Your task to perform on an android device: I am in a quiet little hurry and can't proceed with the buying formalities. Save the men's casual long-sleeve button-down shirts for future buying in the Groupon app.
Image 0: 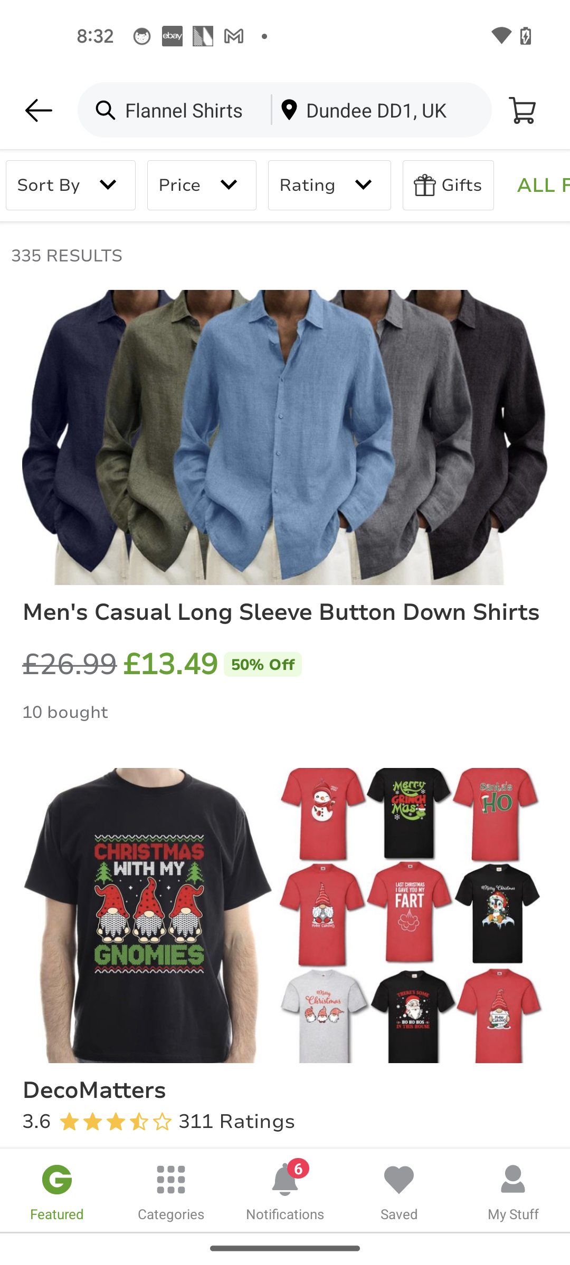
Click on  the men's casual long-sleeve button-down shirts
Step 0: click (285, 685)
Image 1: 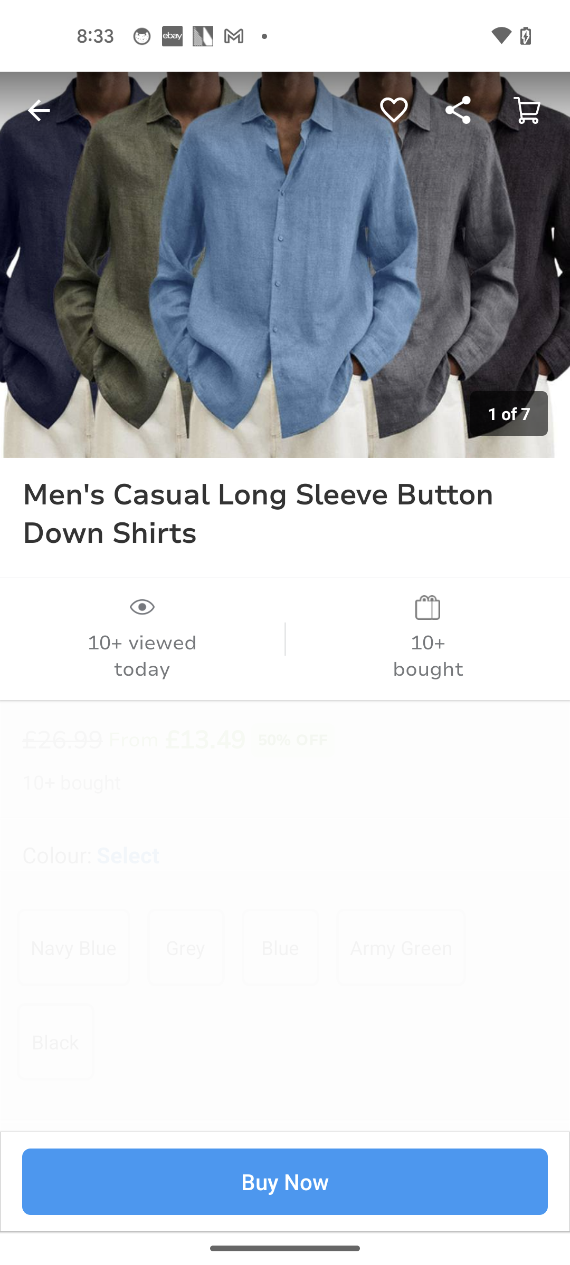
Click on the heart icon at the top of the screen
Step 1: click (394, 110)